Your task to perform on an android device: I don't have a piler in my tool kit, so search for a piler for me in the Amazon app.
Image 0: 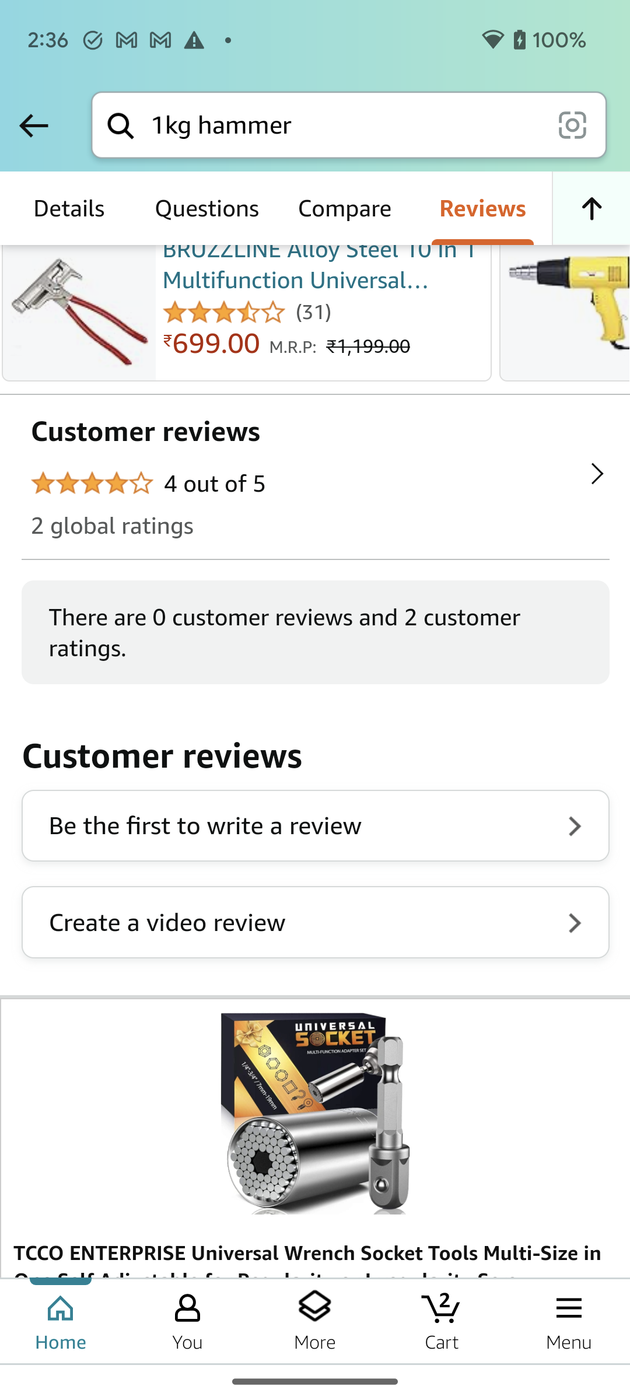
Click on the search bar at the top of the screen to search for the piler.
Step 0: click (344, 125)
Image 1: 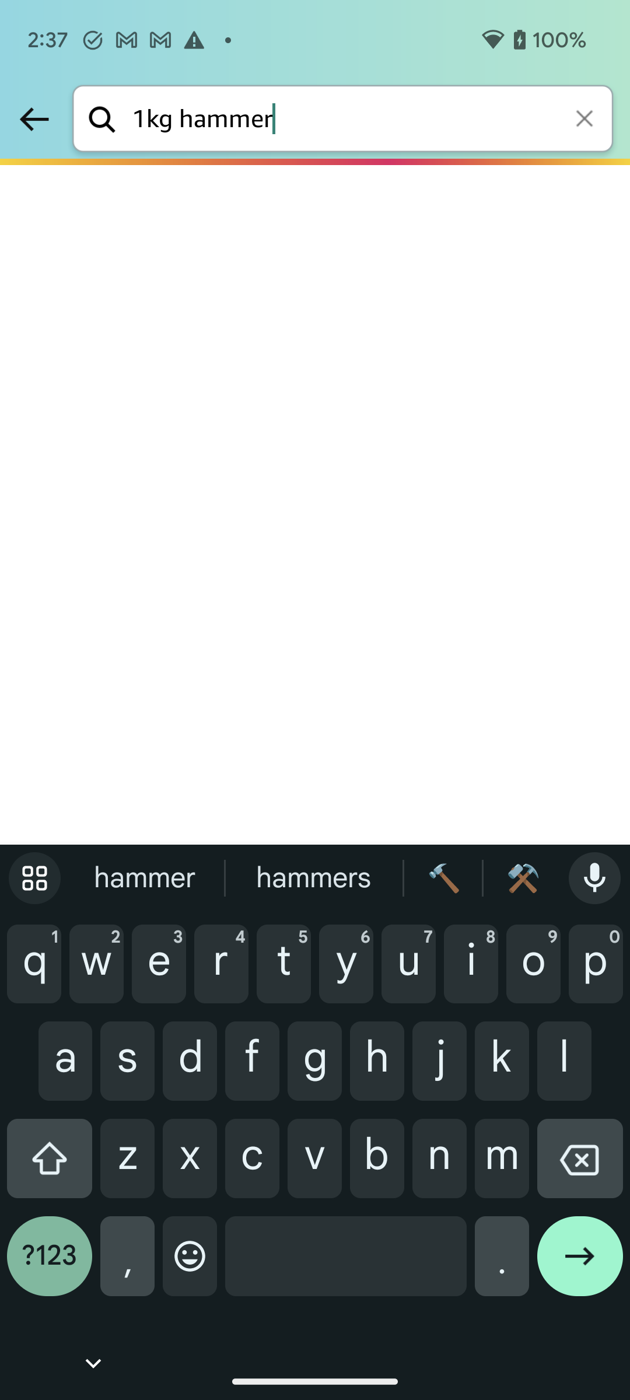
Click on the cross icon of the search bar to clear the search bar.
Step 1: click (586, 120)
Image 4: 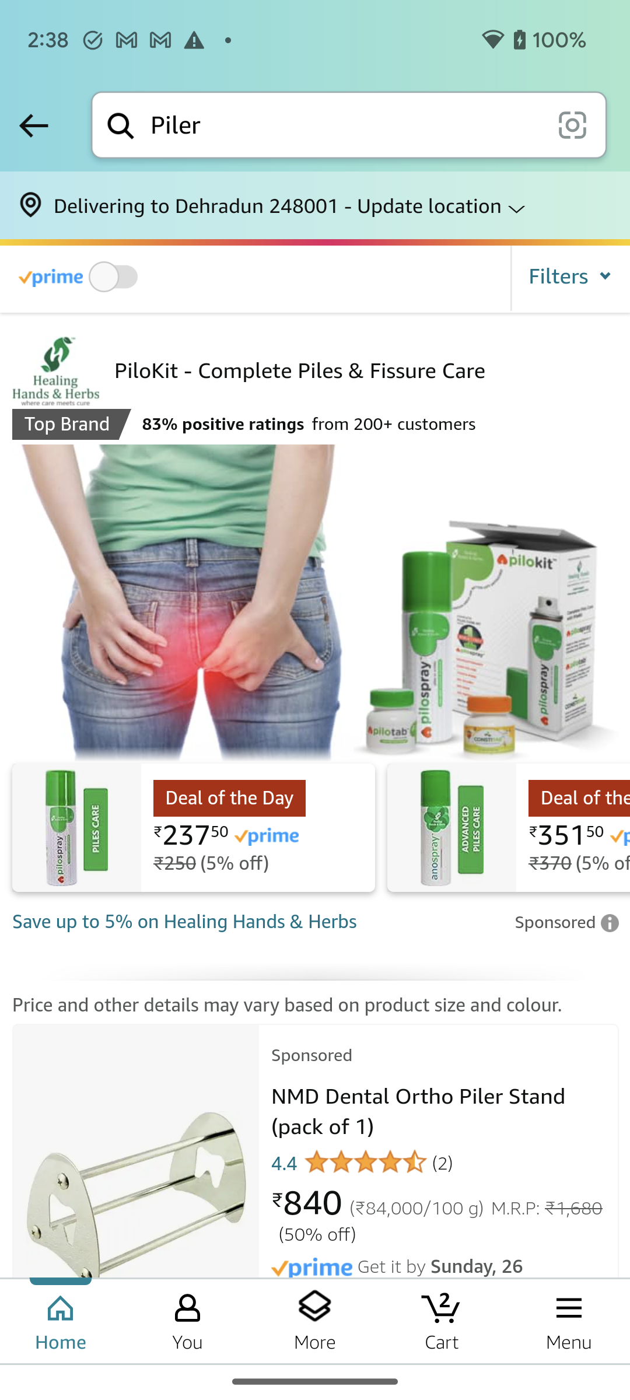
Scroll down to view piler tool.
Step 4: scroll down